Your task to perform on an android device: Open the Whisk app and go to the explore tab then select the Vegan categories 
Image 0: 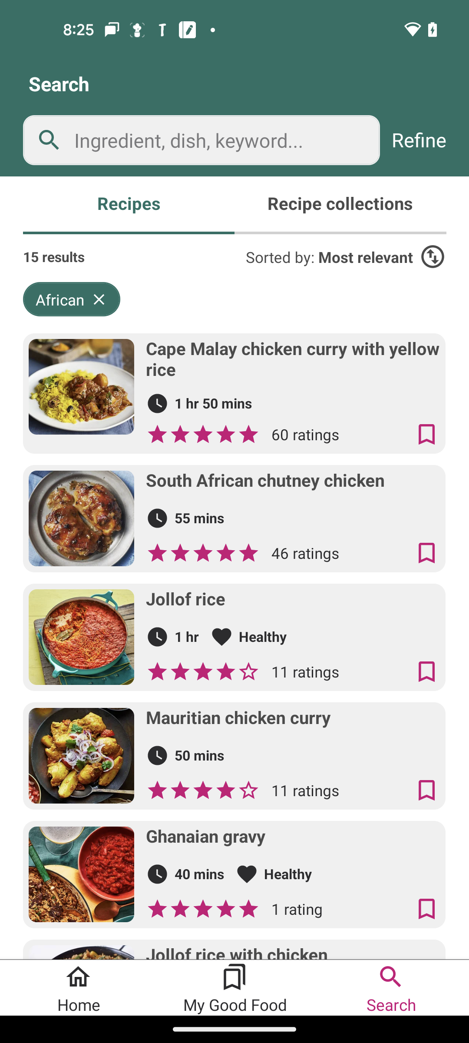
Open the Whisk app
Step 0: open app "Whisk"
Image 1: 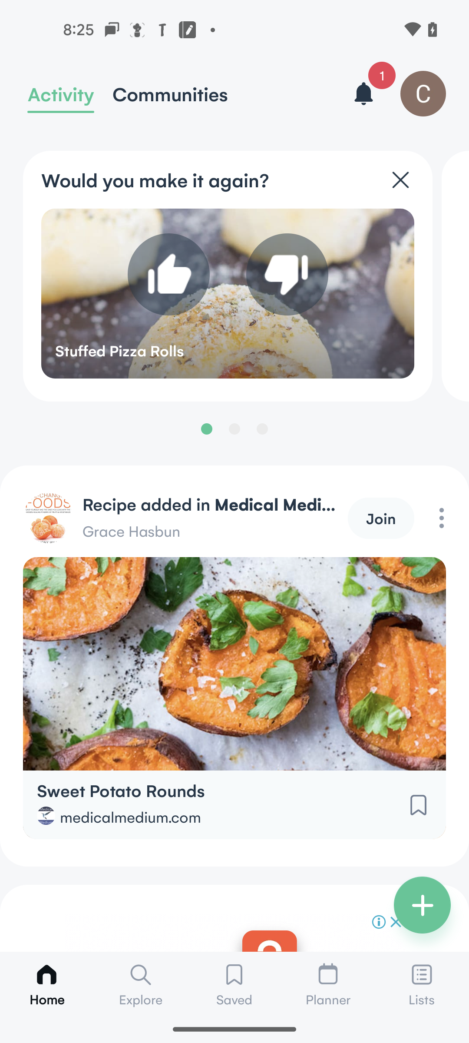
click on the explore tab
Step 1: click (141, 983)
Image 2: 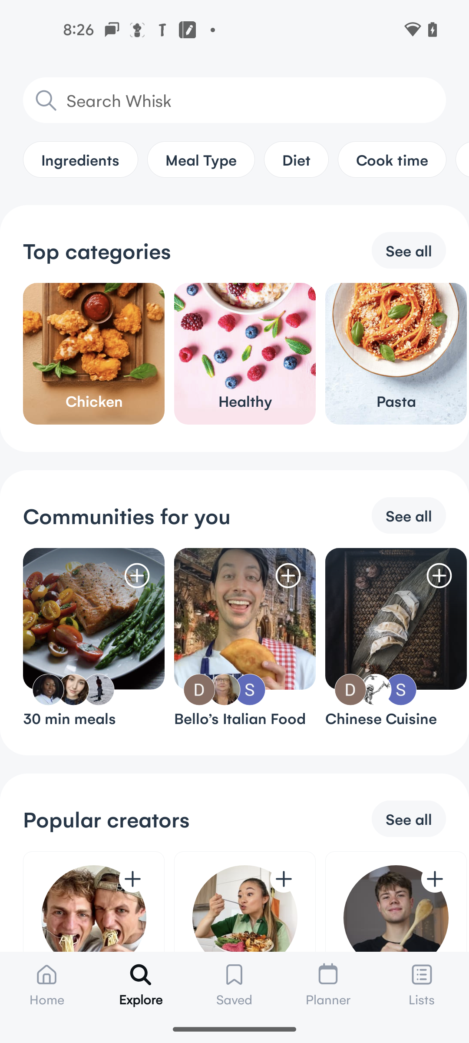
click on see all in the top categories
Step 2: click (409, 250)
Image 3: 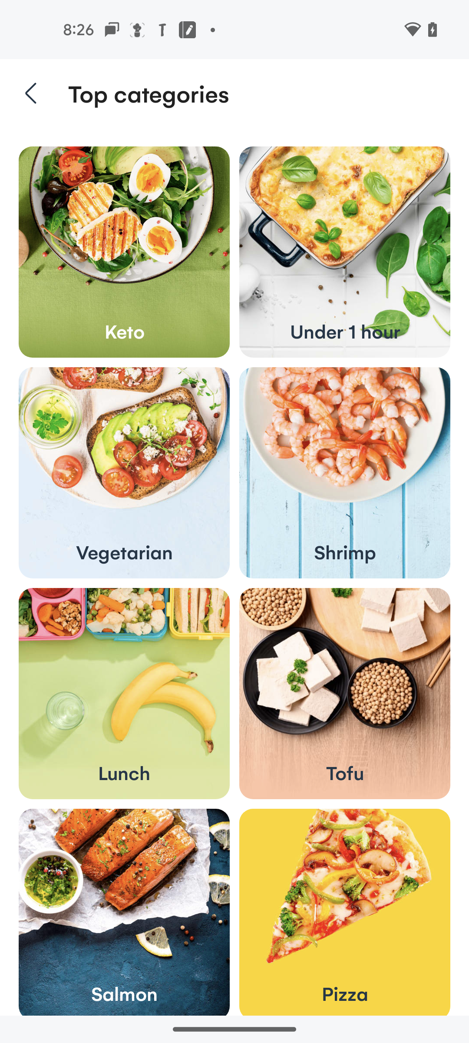
swipe up for more categories
Step 3: scroll down
Image 5: 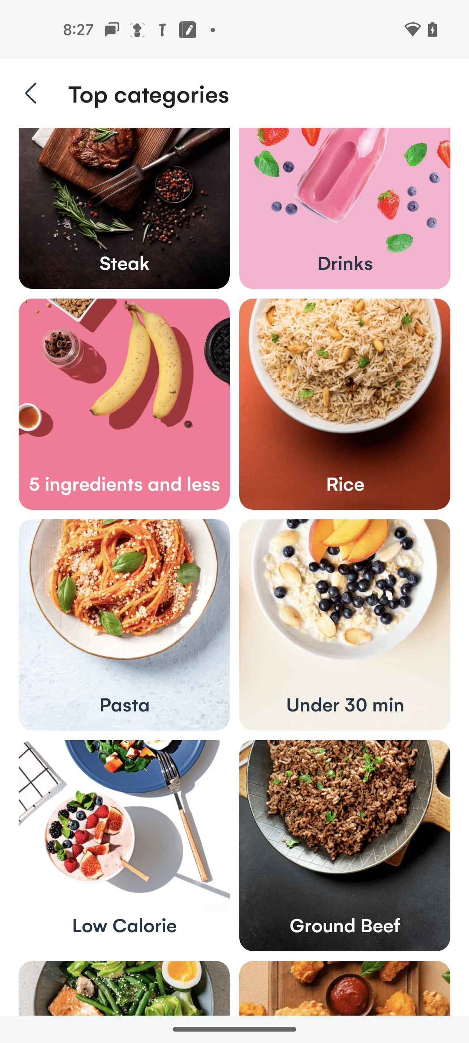
swipe up for more categories
Step 5: scroll down
Image 6: 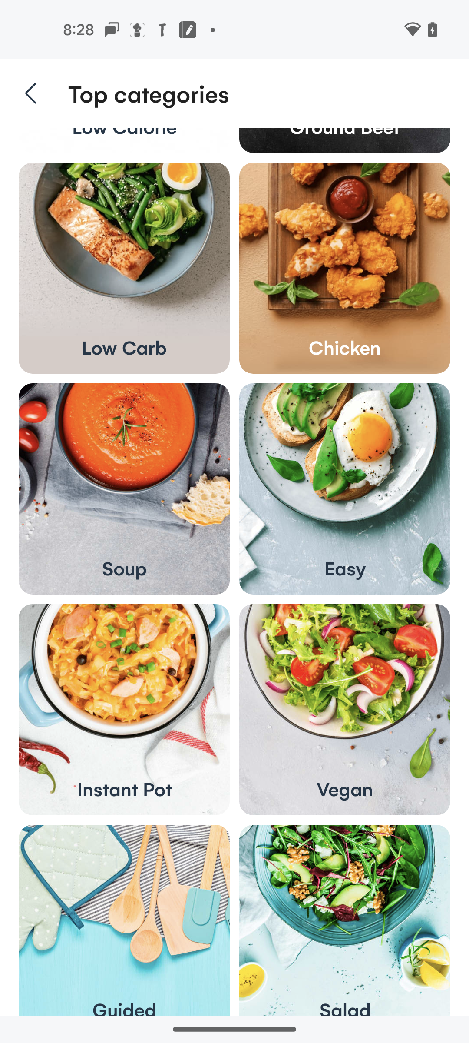
click on the Vegan category
Step 6: click (345, 709)